Your task to perform on an android device: My wife told me to view the comparison of Custom Engraved Wrench with others before purchasing it, so compare this wrench with others in the Etsy app.
Image 0: 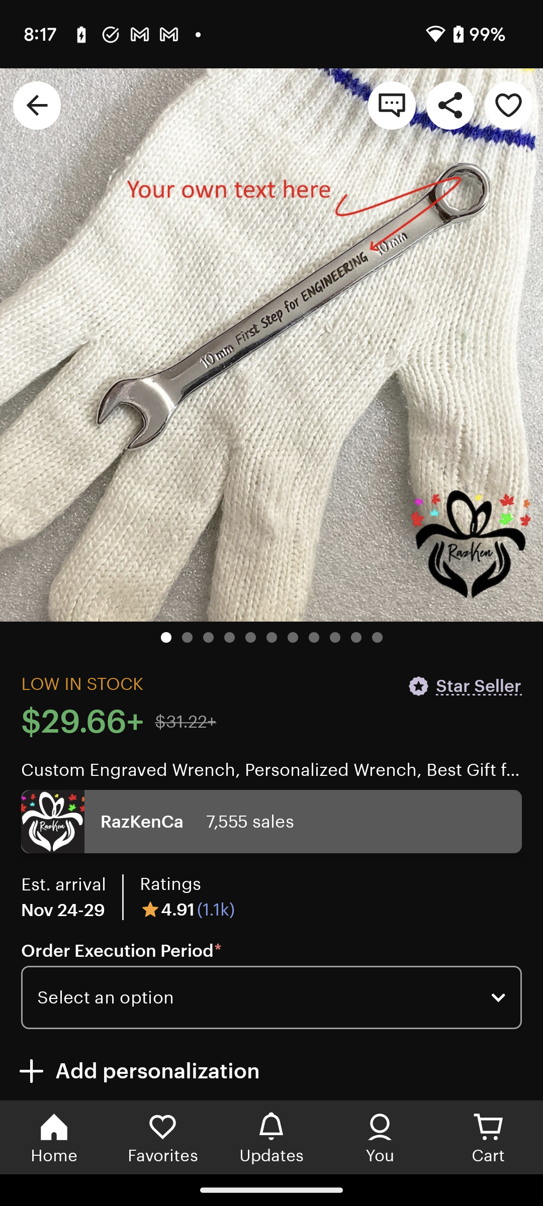
Scroll down to view other wrench of this category.
Step 0: scroll down
Image 1: 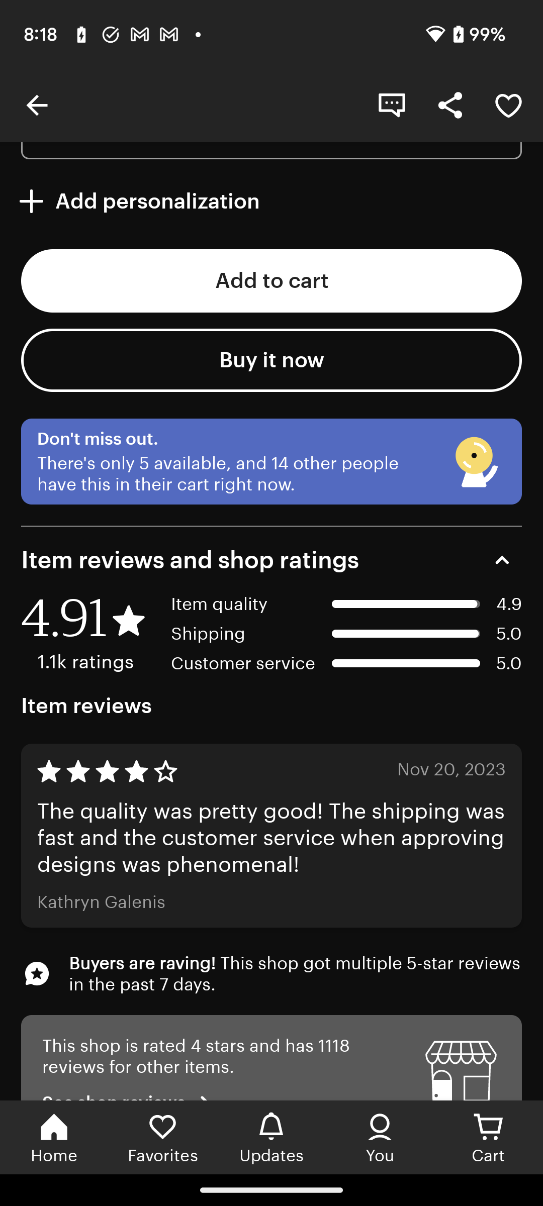
Scroll down to view other wrench of this category.
Step 1: scroll down
Image 2: 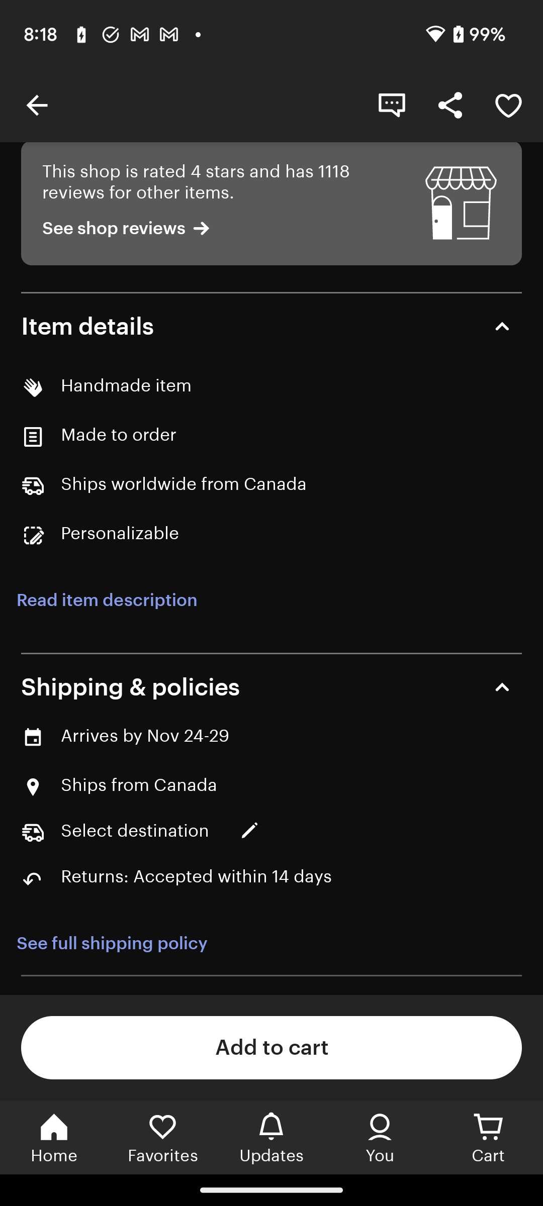
Scroll down to view other wrench of this category.
Step 2: scroll down
Image 3: 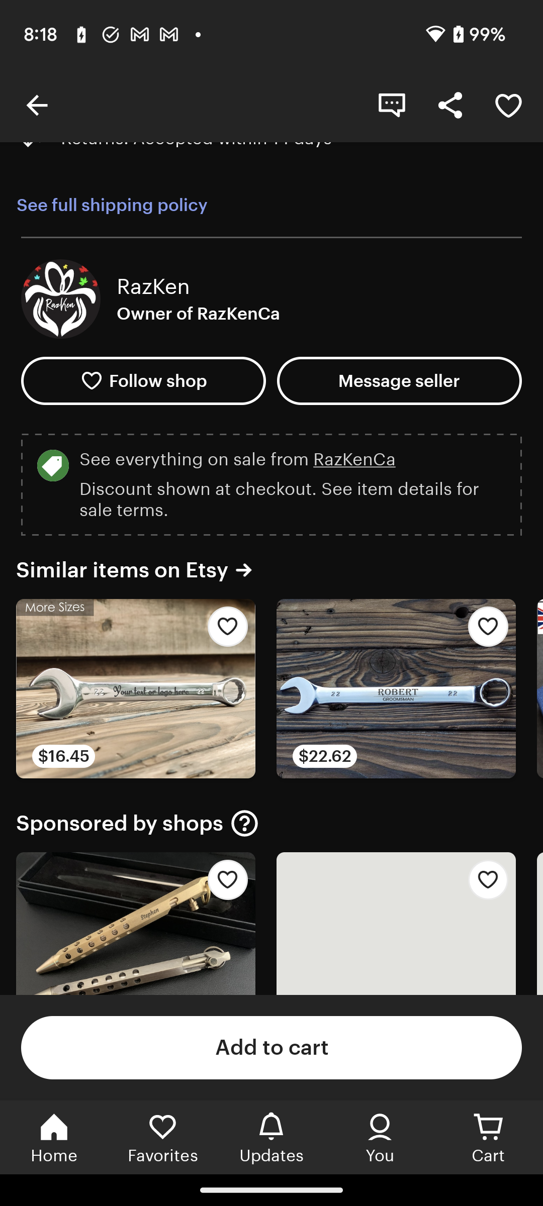
Scroll down to view other wrench of this category.
Step 3: wait